Your task to perform on an android device: View the calendar for the month of September in a single view.
Image 0: 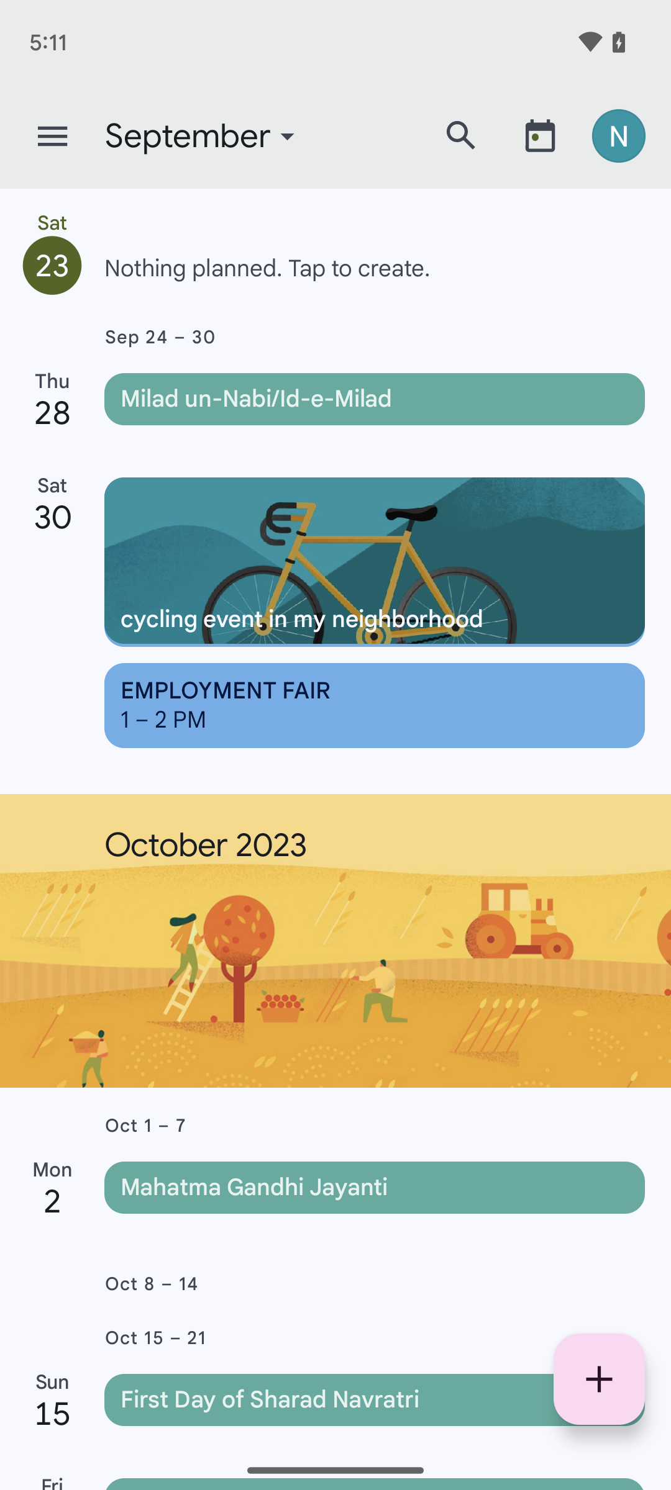
Click on the three-line icon at the top-left side of the screen.
Step 0: click (52, 136)
Image 1: 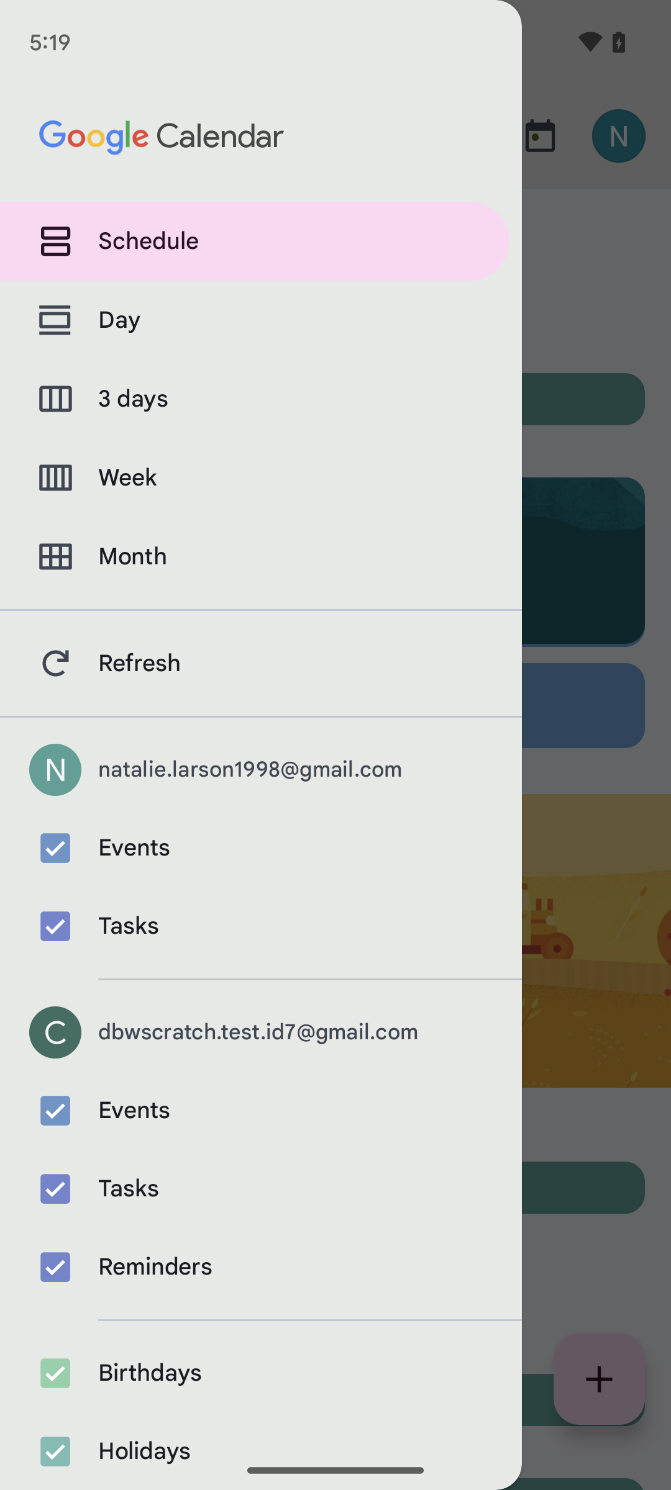
Click on the month tab.
Step 1: click (261, 556)